Your task to perform on an android device: I already had this brand of  professional screw kits, Tactix, so now I want to shop for the Fixa brand
Image 0: 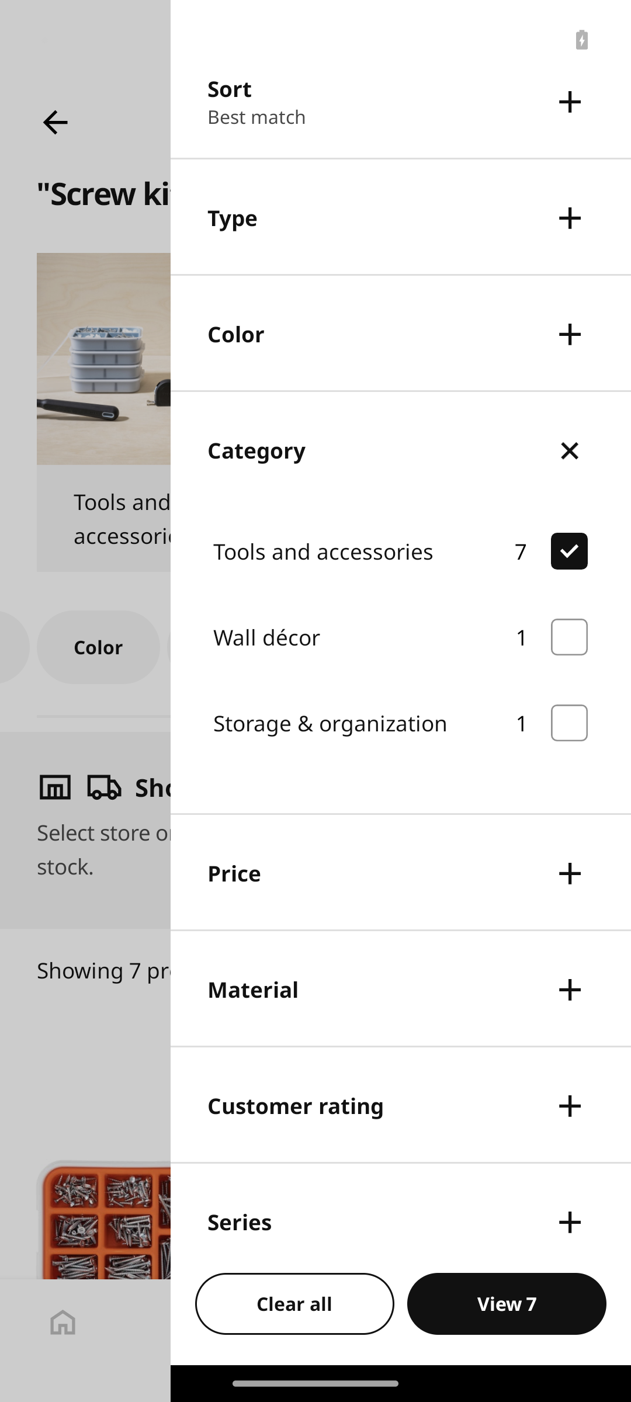
Click on the series option
Step 0: click (570, 1214)
Image 1: 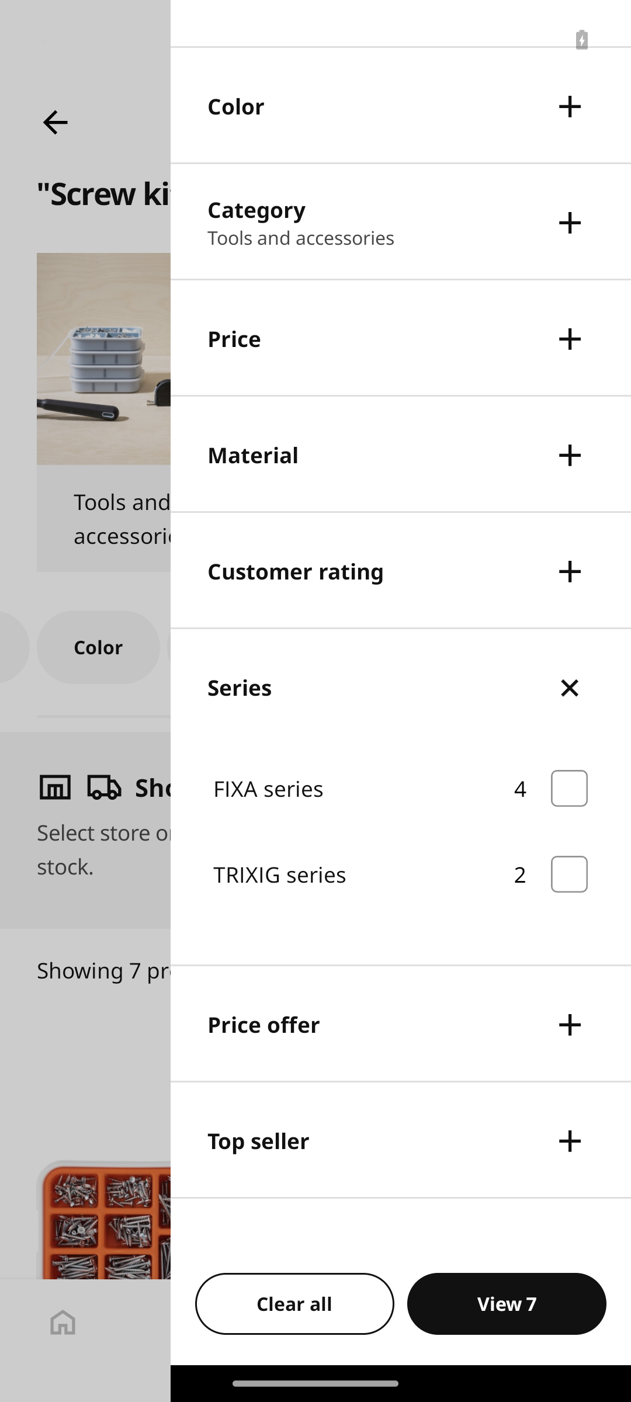
Click on the Fixa series option 
Step 1: click (564, 775)